Your task to perform on an android device: Open the Cx file Explorer and move the daisy image to the Flora folder.
Image 0: 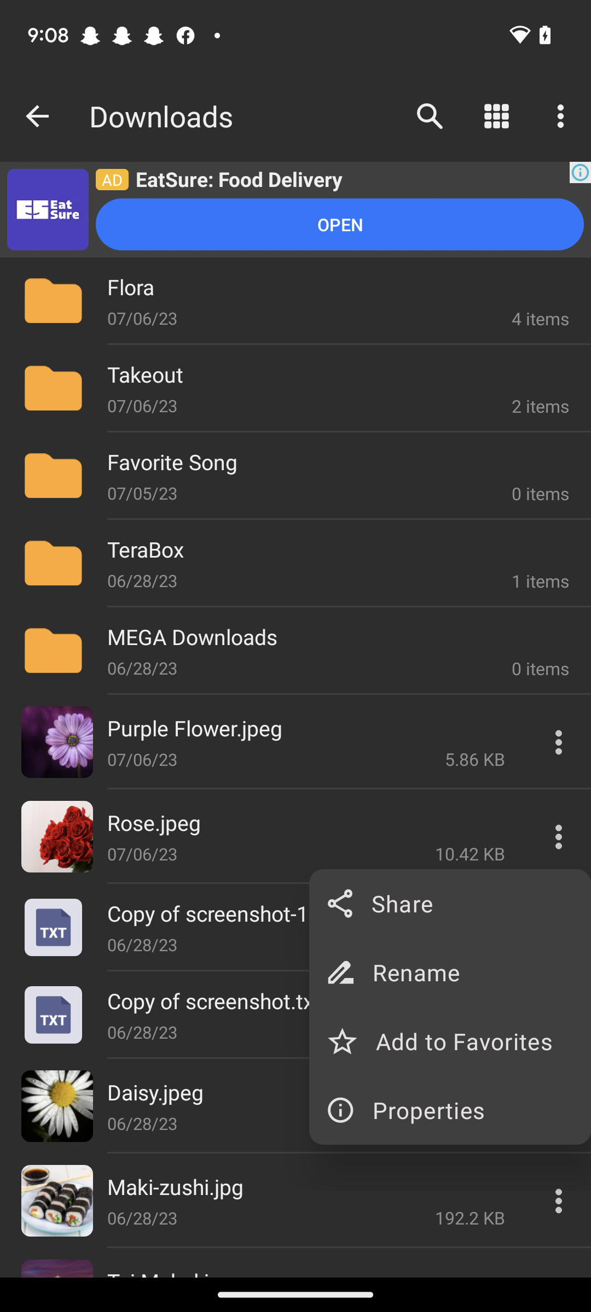
Open the Cx file Explorer app
Step 0: open app "Cx File Explorer"
Image 1: 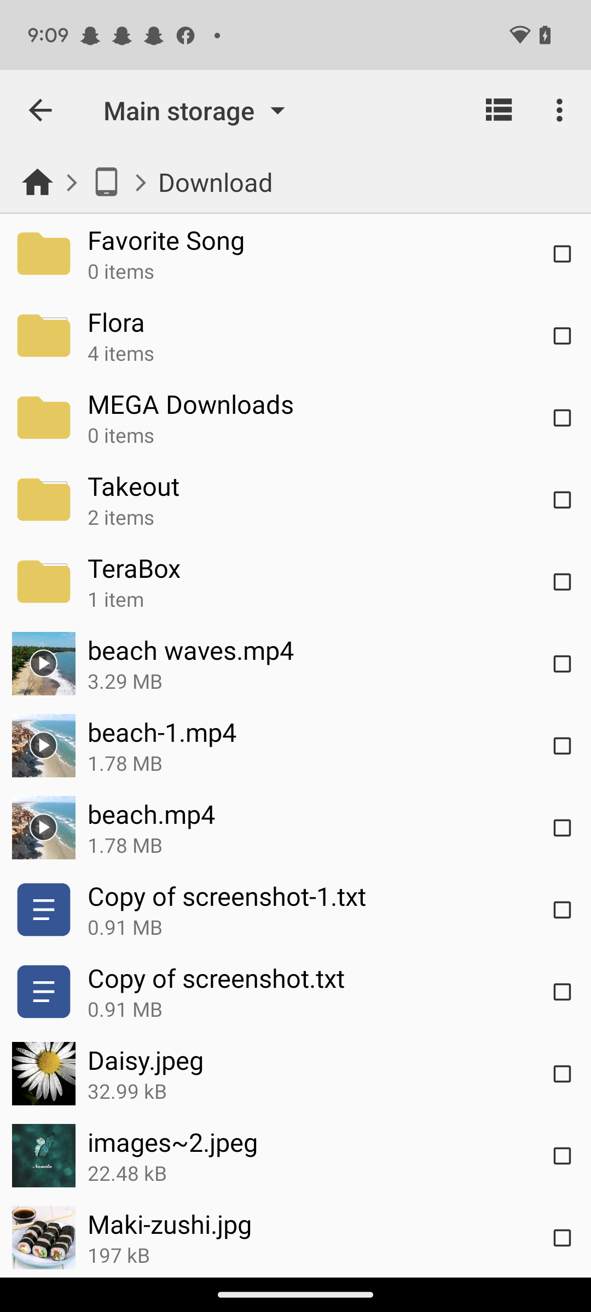
Click on the square icon next to the daisy image
Step 1: click (562, 1074)
Image 2: 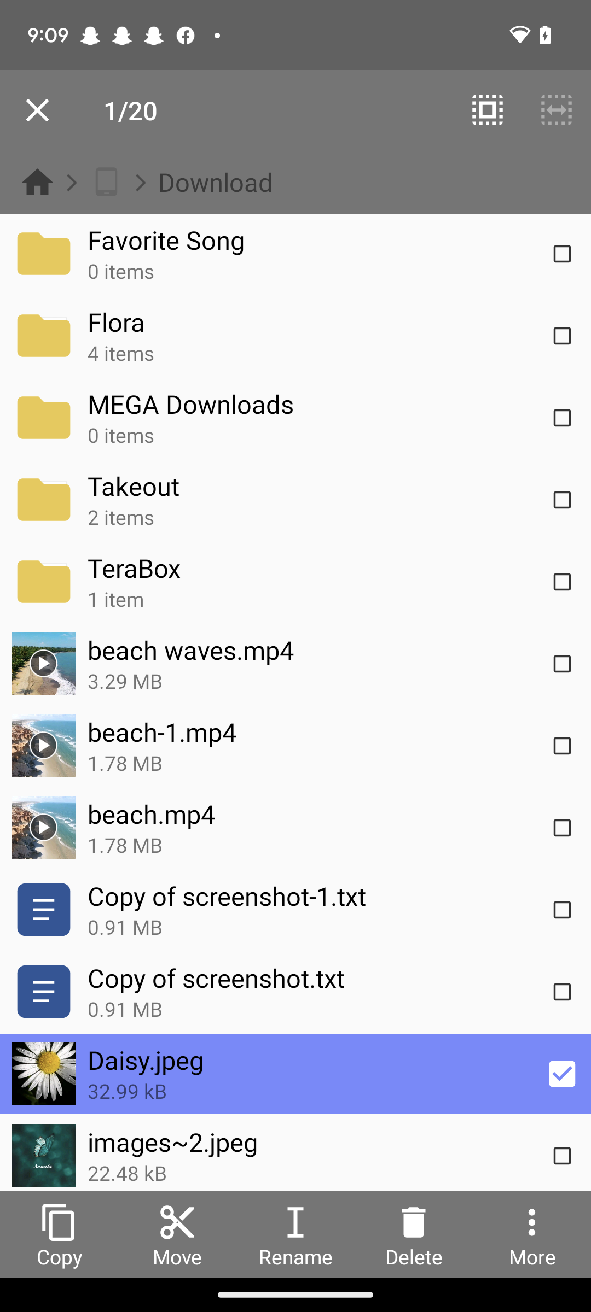
Click on the move option at the bottom of the screen
Step 2: click (177, 1234)
Image 3: 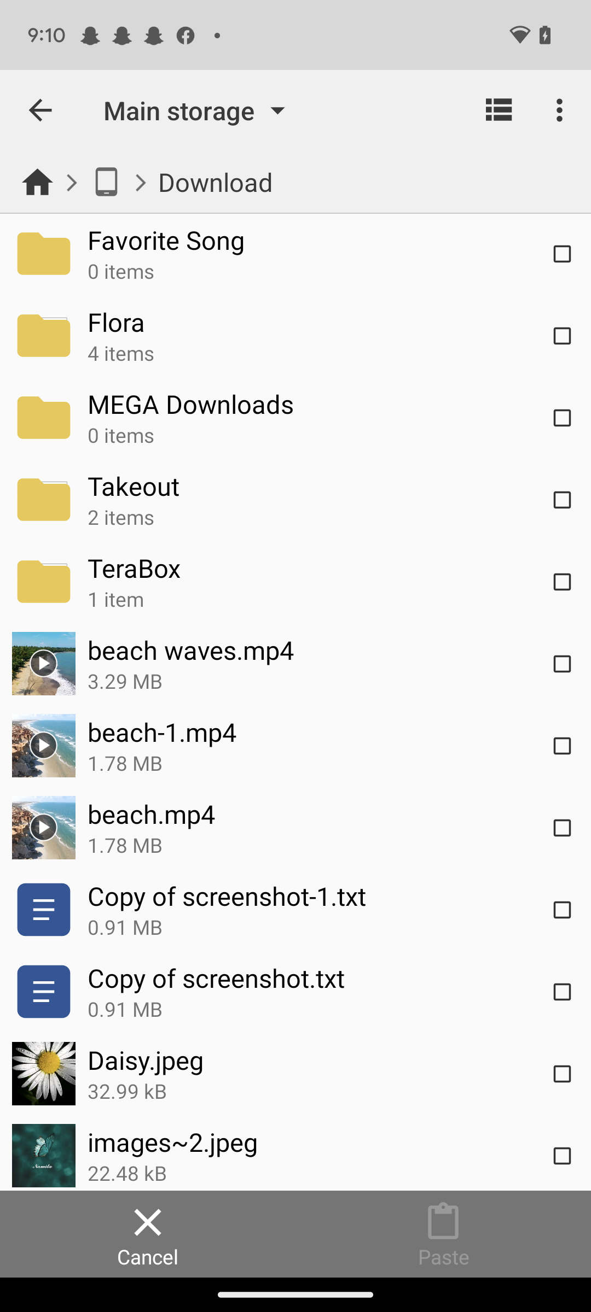
Click on the Flora folder
Step 3: click (308, 321)
Image 4: 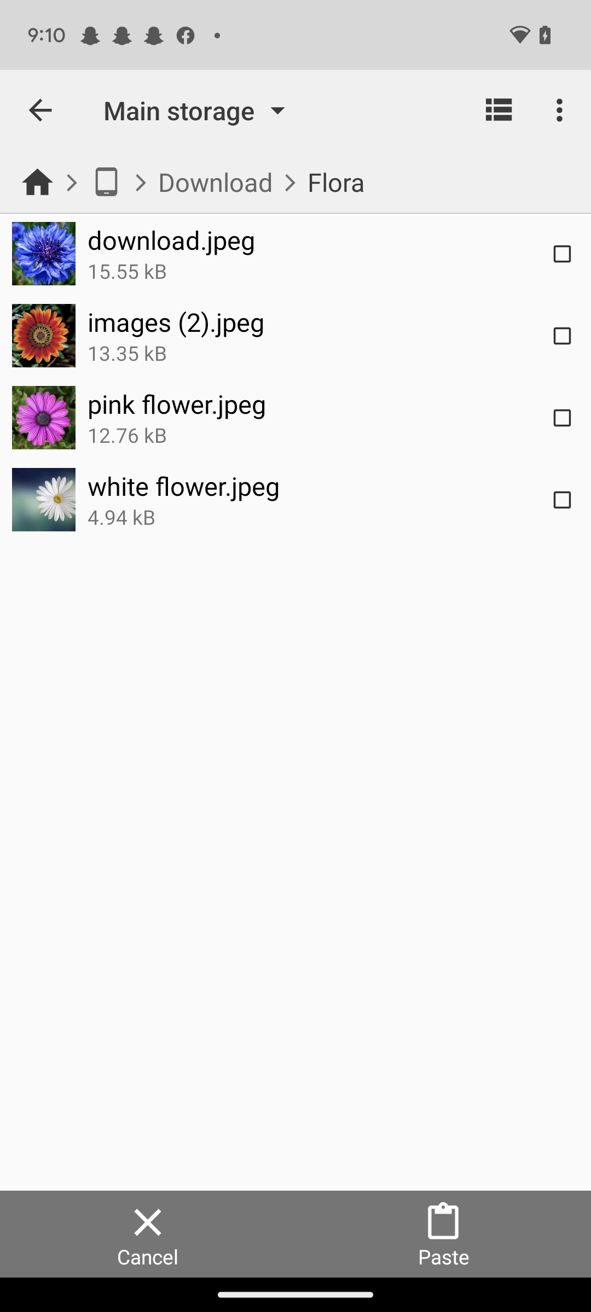
Click on the paste option at the bottom of the screen
Step 4: click (443, 1234)